Your task to perform on an android device: I want to enhance the last photo taken, so apply the Clarendon filter to the last photo taken in the Gallery app.
Image 0: 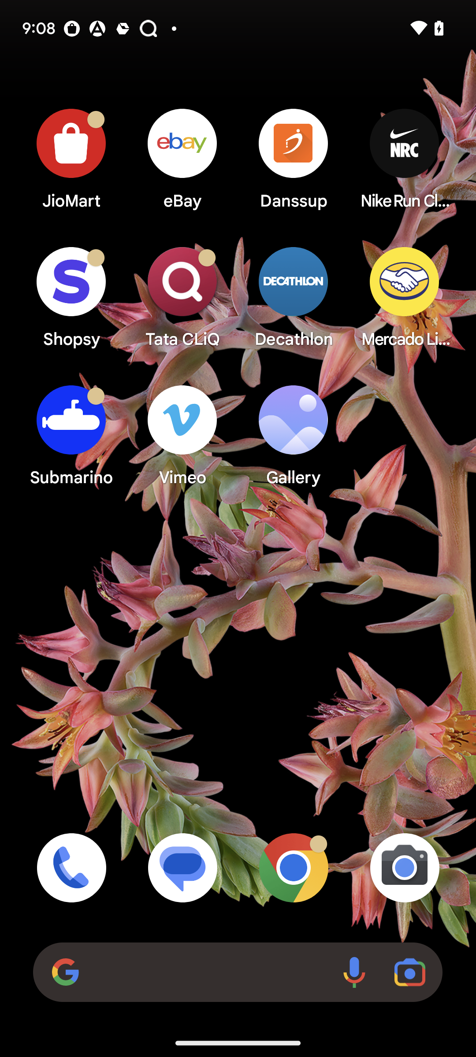
Open Gallery App
Step 0: open app "Gallery"
Image 1: 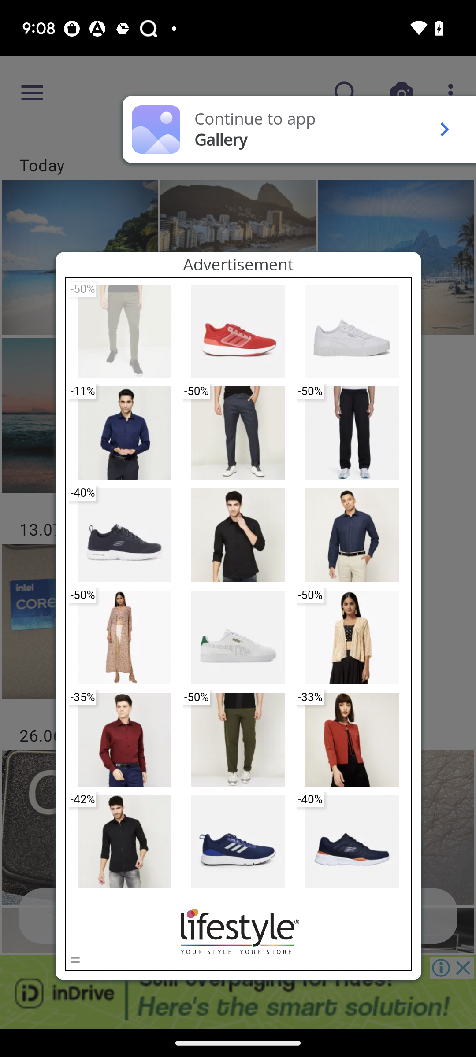
Open Gallery App
Step 1: wait
Image 2: 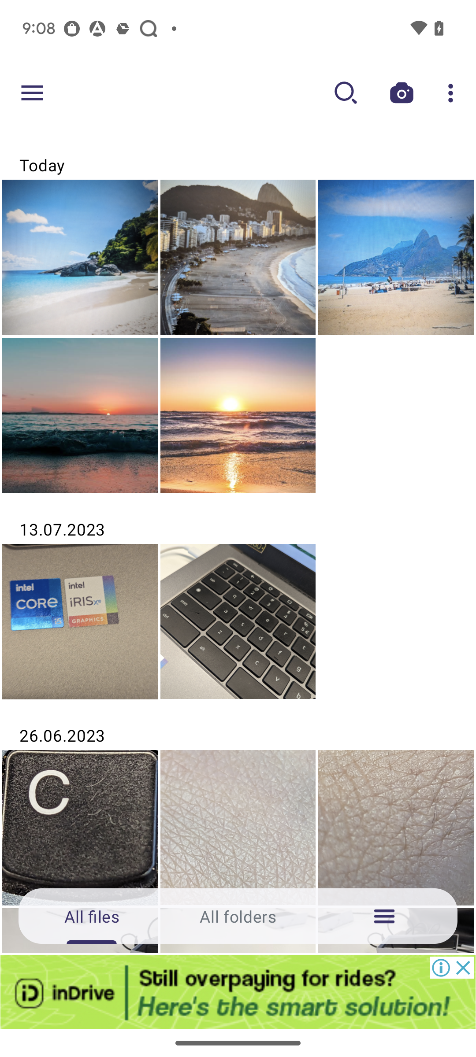
Click on the first photo
Step 2: click (108, 229)
Image 3: 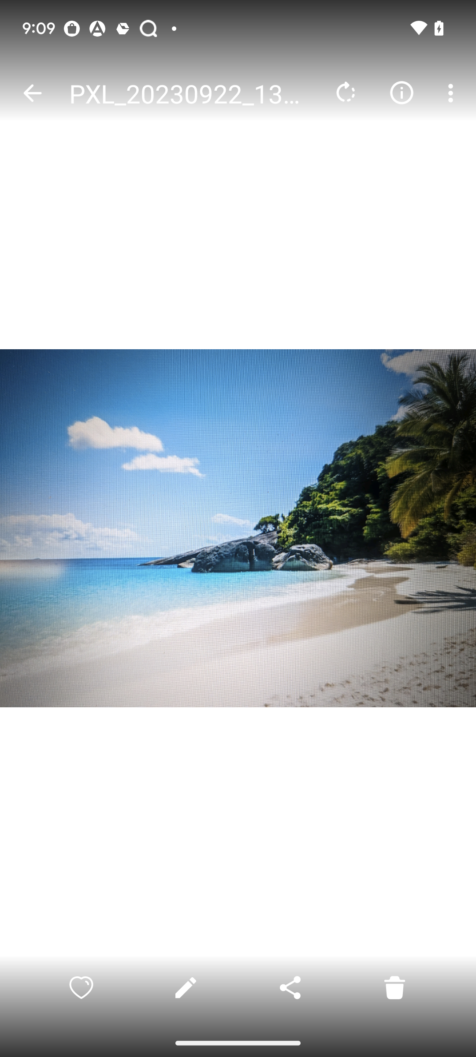
Click on the edit icon at the bottom of the screen
Step 3: click (186, 987)
Image 4: 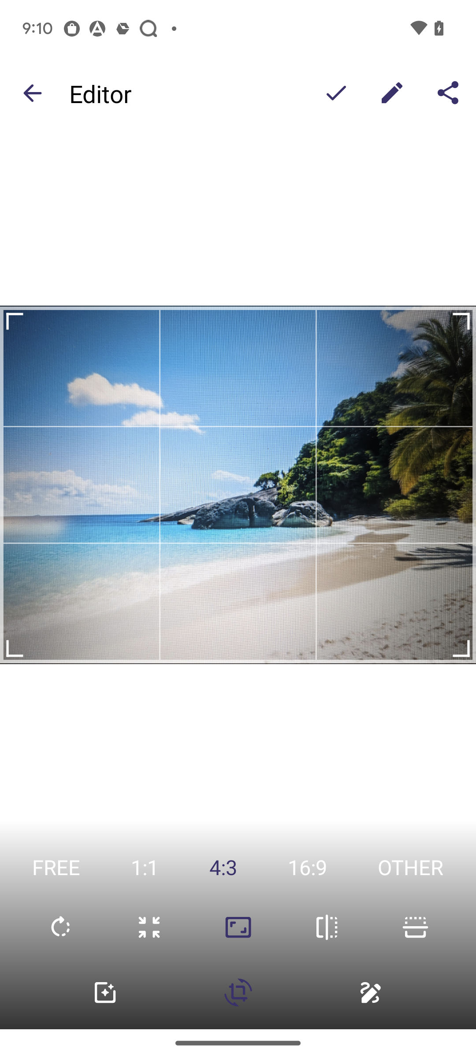
Click on the Filter icon at the bottom left corner of the screen
Step 4: click (105, 992)
Image 5: 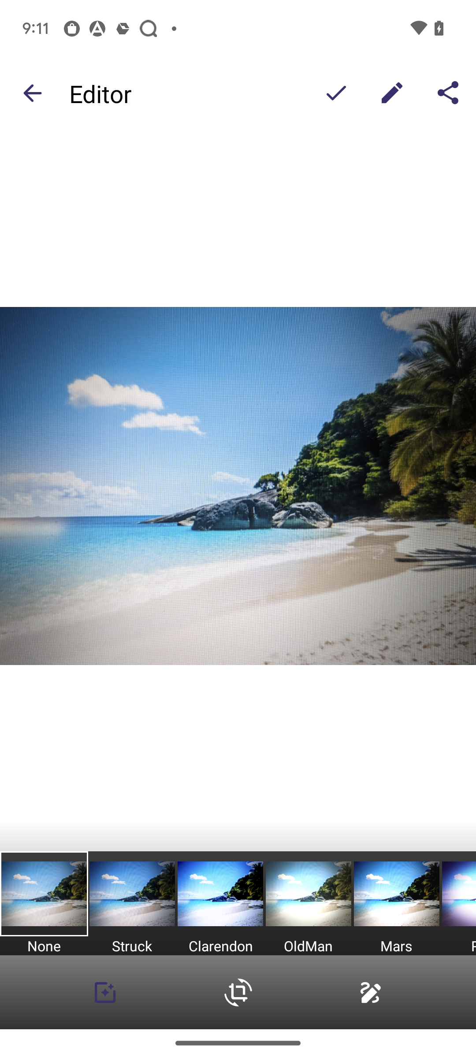
Select Clarendon filter
Step 5: click (225, 907)
Image 6: 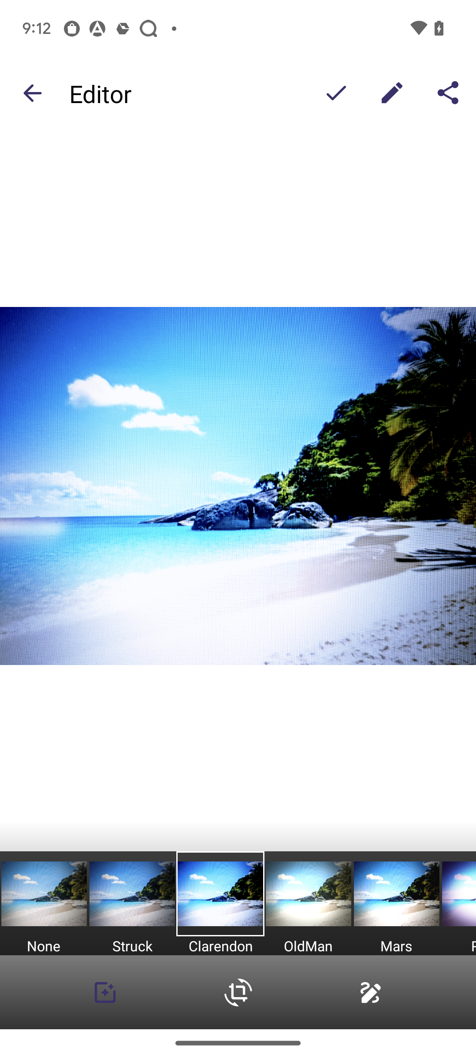
Click on the Tick icon at the top right corner of the screen
Step 6: click (336, 93)
Image 7: 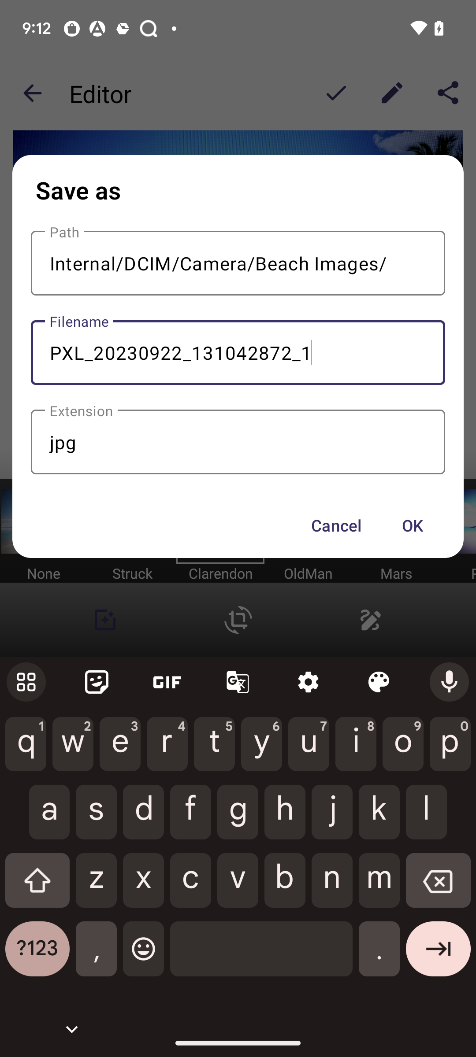
Click on the OK option
Step 7: click (412, 525)